Your task to perform on an android device: Set 15 minutes before notification for Xyz birthday event in gmail app
Image 0: 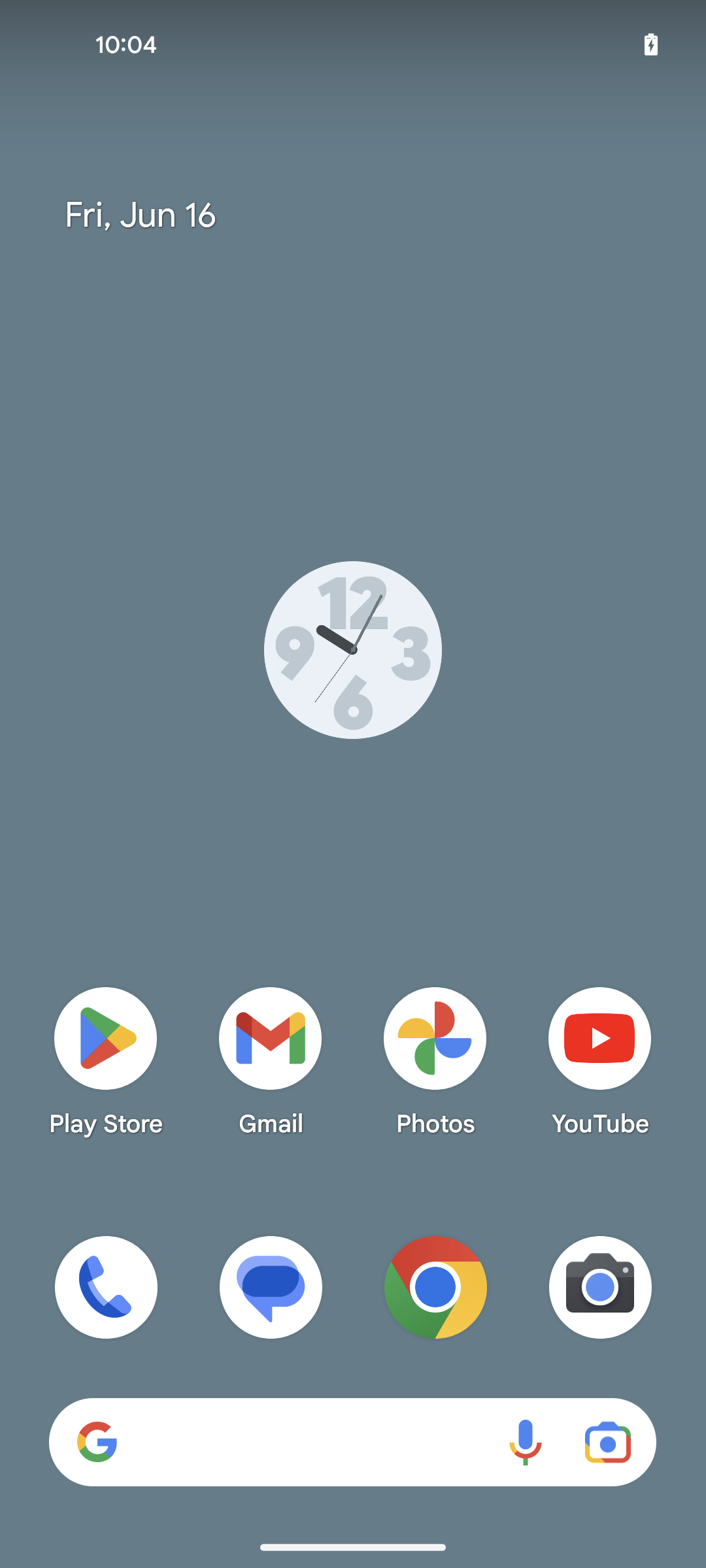
open gmail app
Step 0: open app "Gmail"
Image 1: 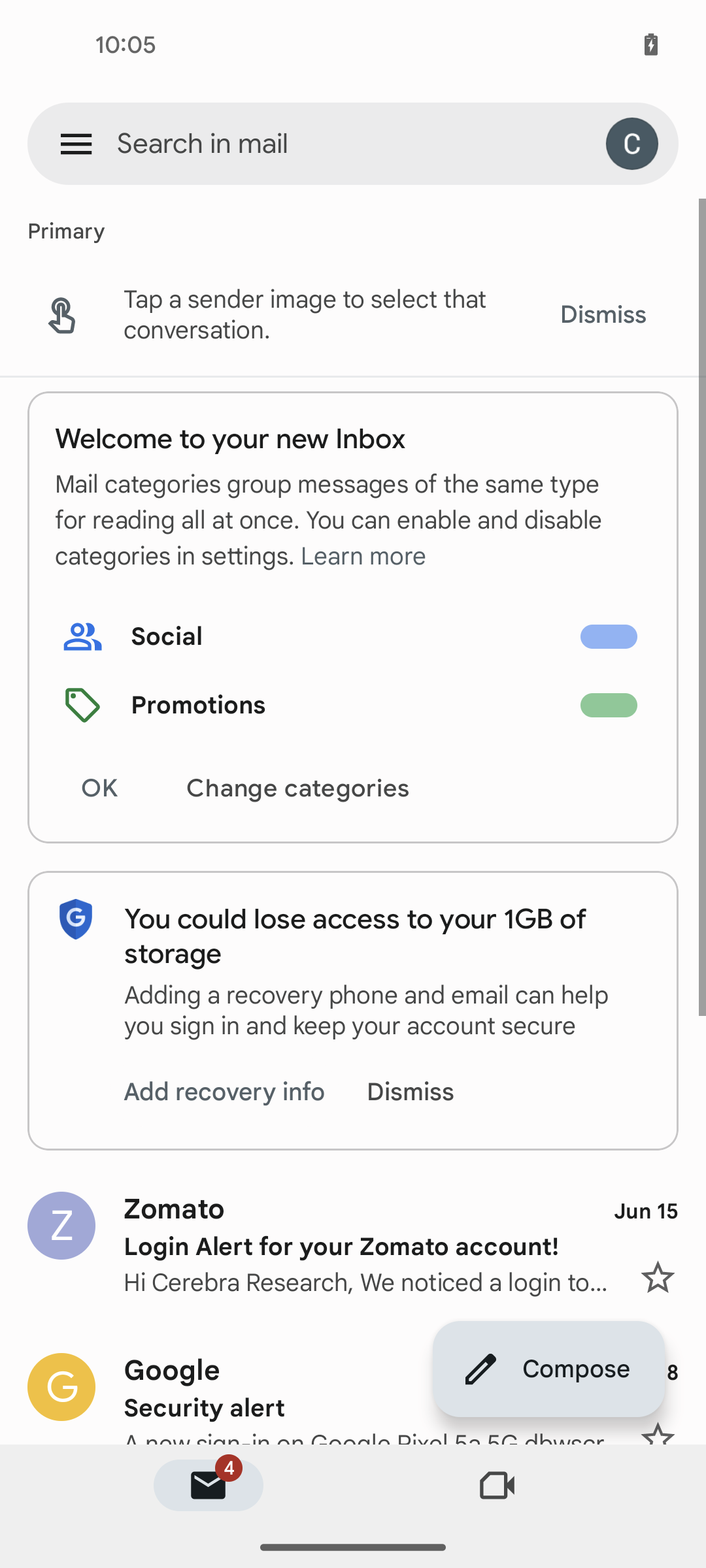
click on the menu at the top left corner of the screen
Step 1: click (76, 143)
Image 2: 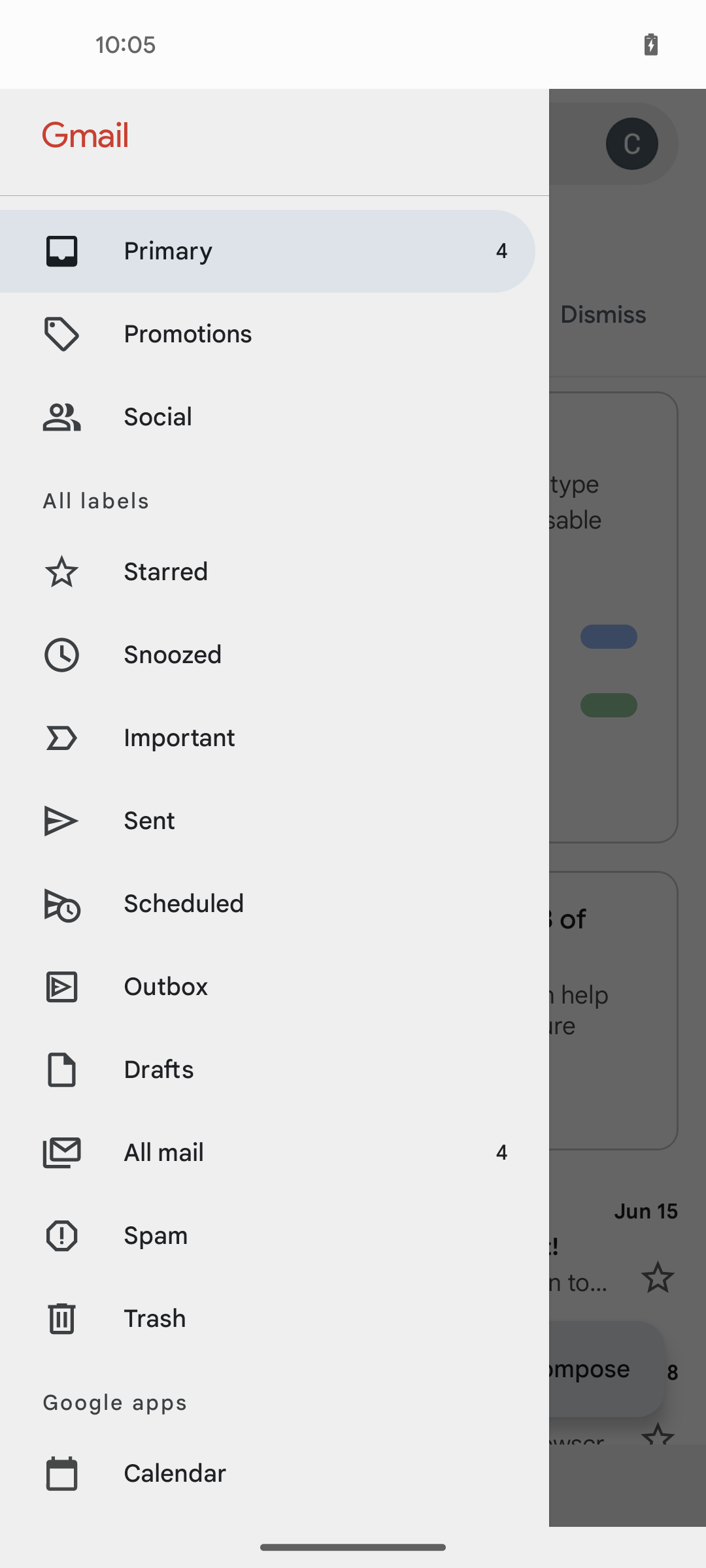
click on calendar option under google apps
Step 2: click (329, 1473)
Image 3: 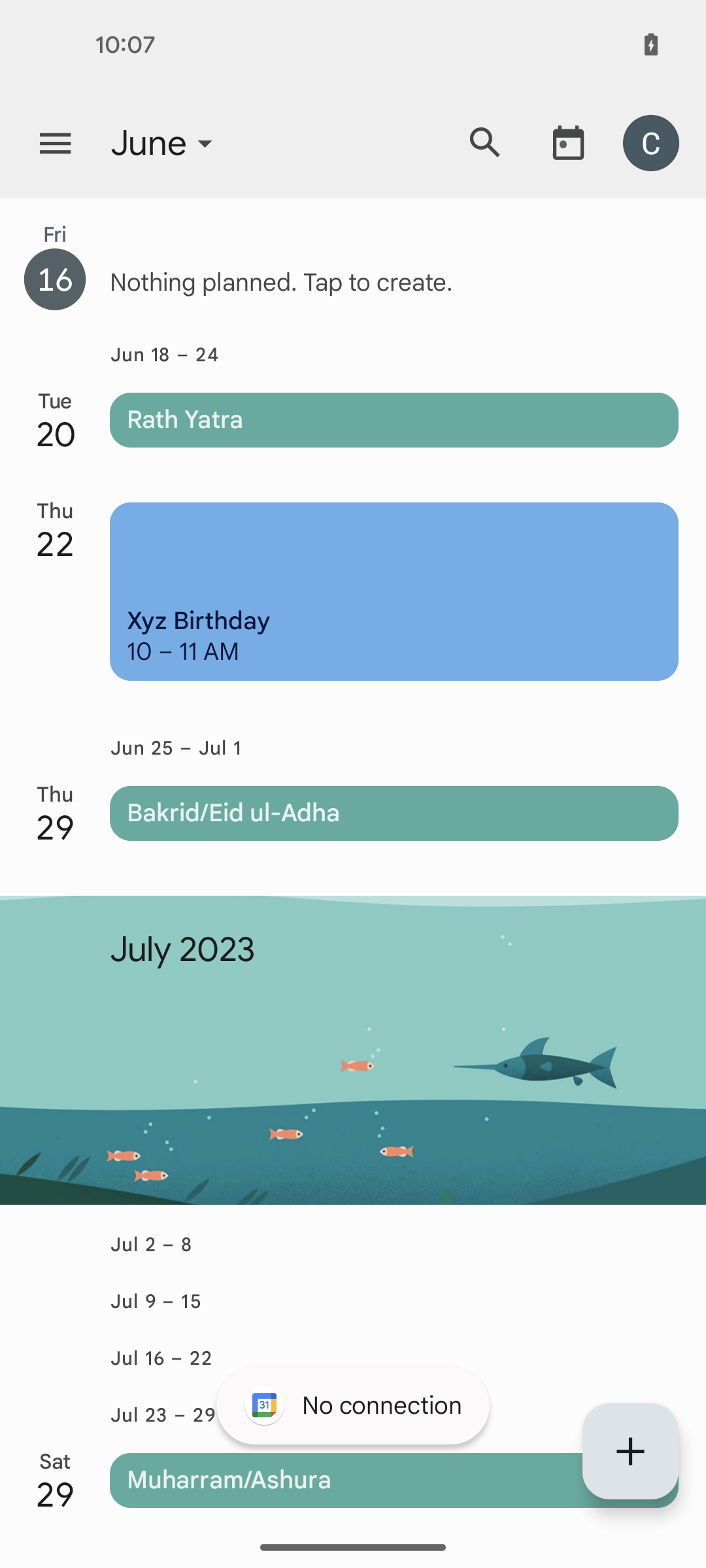
select the event Xyz birthday on 22 June
Step 3: click (394, 591)
Image 4: 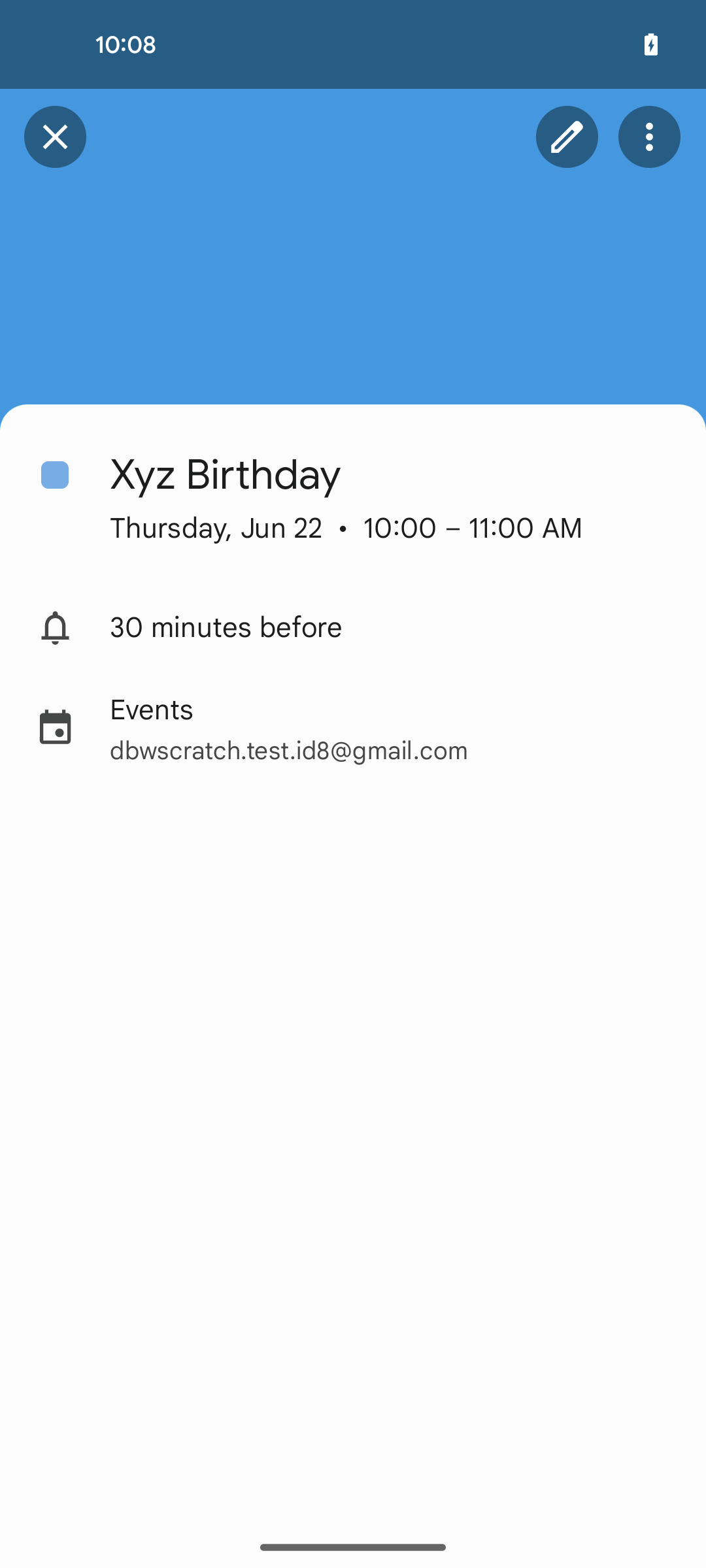
click on edit icon at the top right corner of the screen
Step 4: click (567, 137)
Image 5: 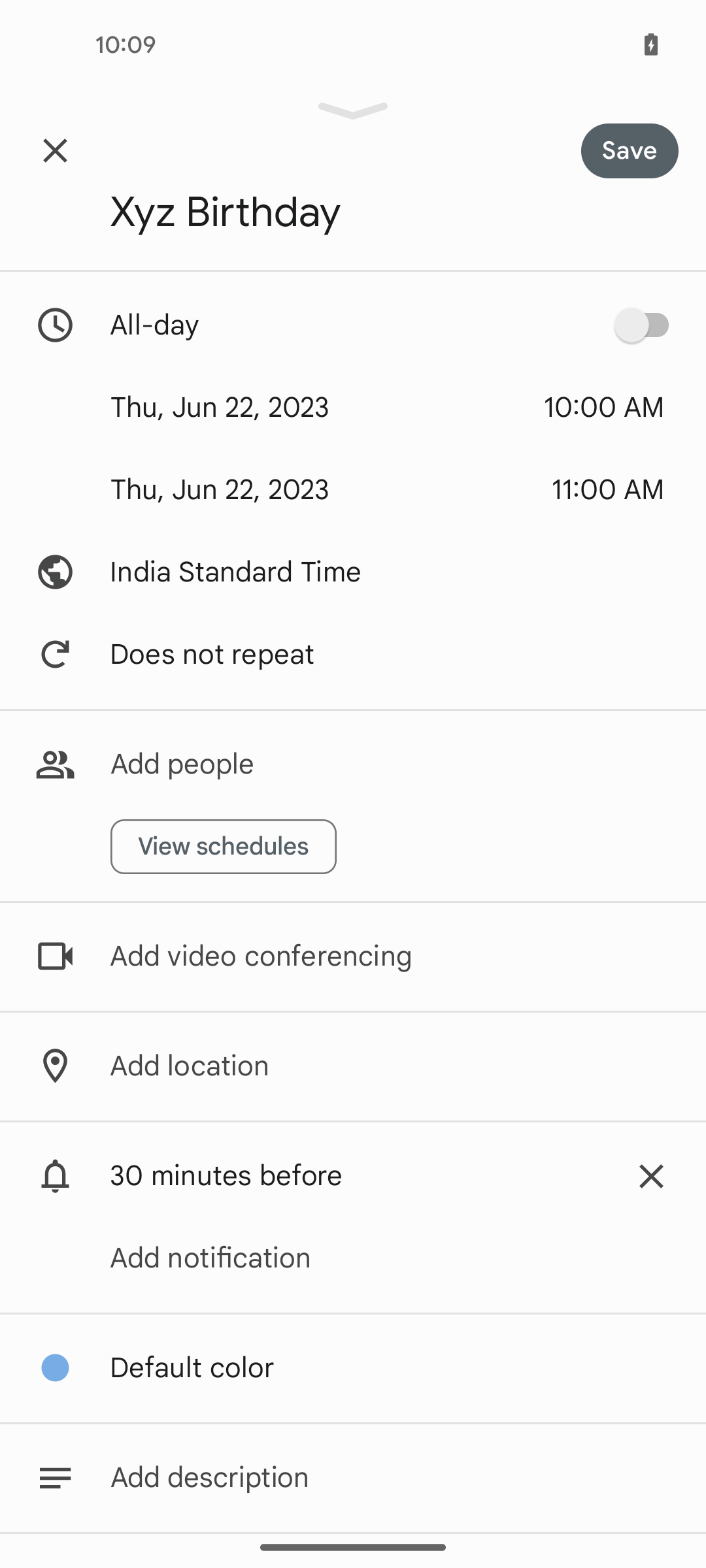
click on Add notification
Step 5: click (210, 1258)
Image 6: 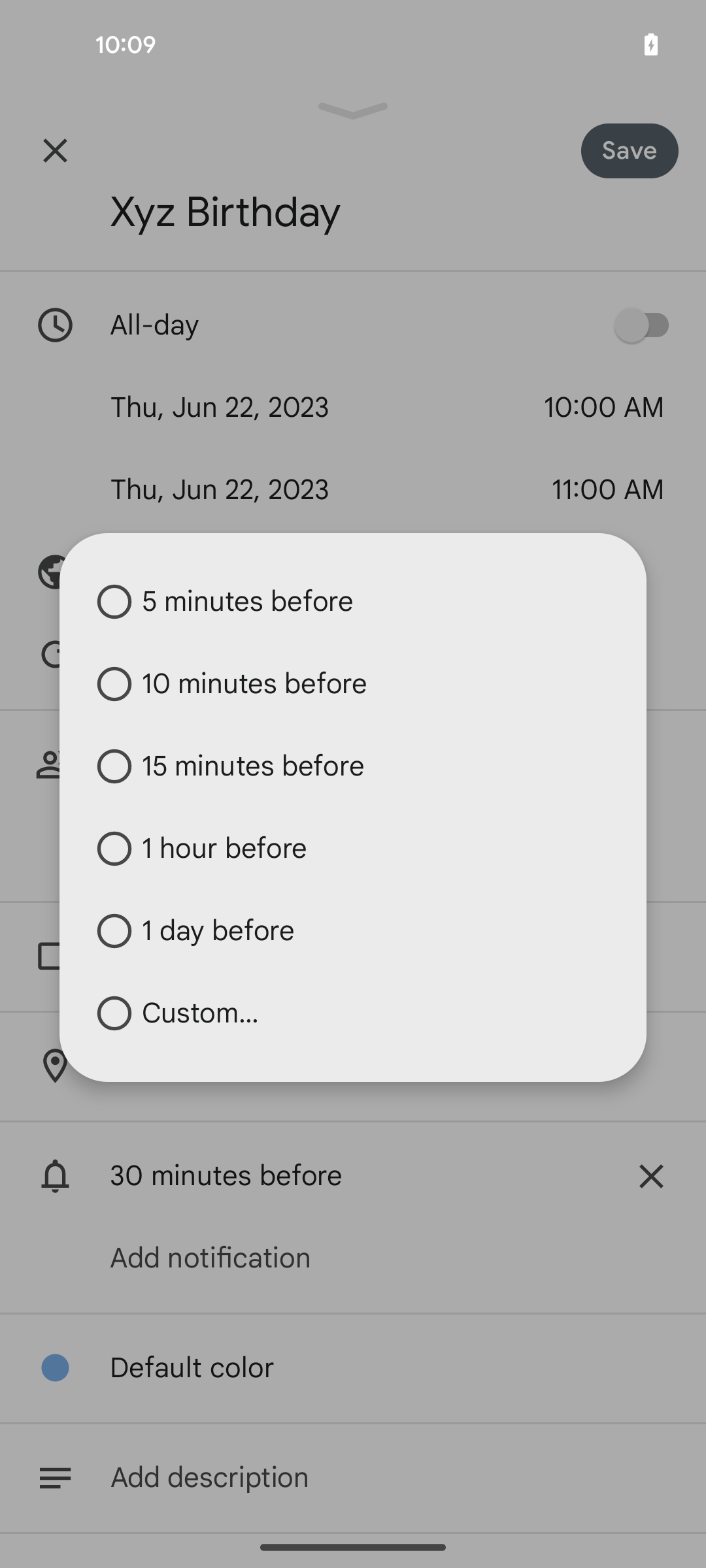
select 15 minutes before
Step 6: click (226, 766)
Image 7: 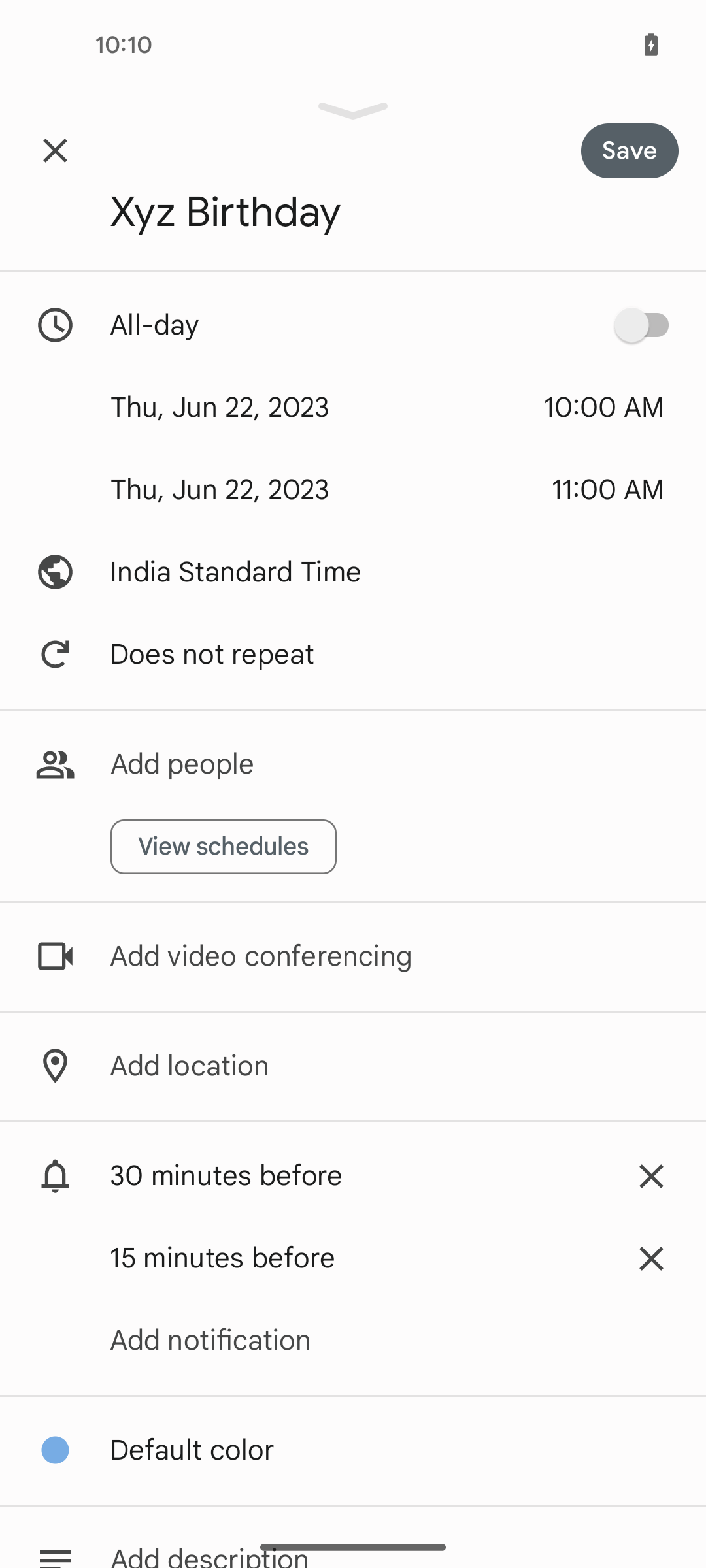
click on save button at the top right corner of the screen
Step 7: click (658, 142)